Your task to perform on an android device: This YMCA Org..pdf file has to be uploaded to Google Drive, as it will make it easier for me to view it at all times and on all of my devices.
Image 0: 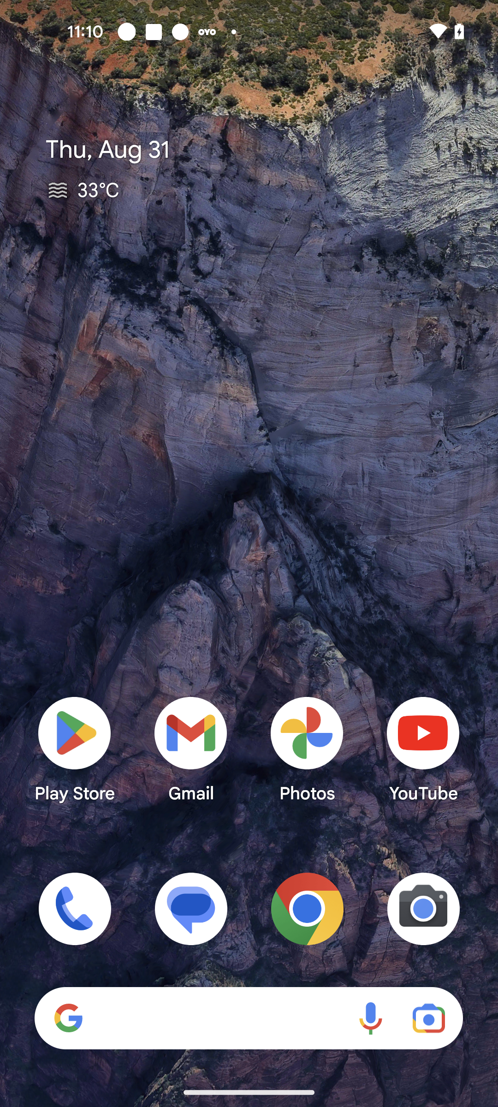
Open Google drive app
Step 0: open app "Drive"
Image 1: 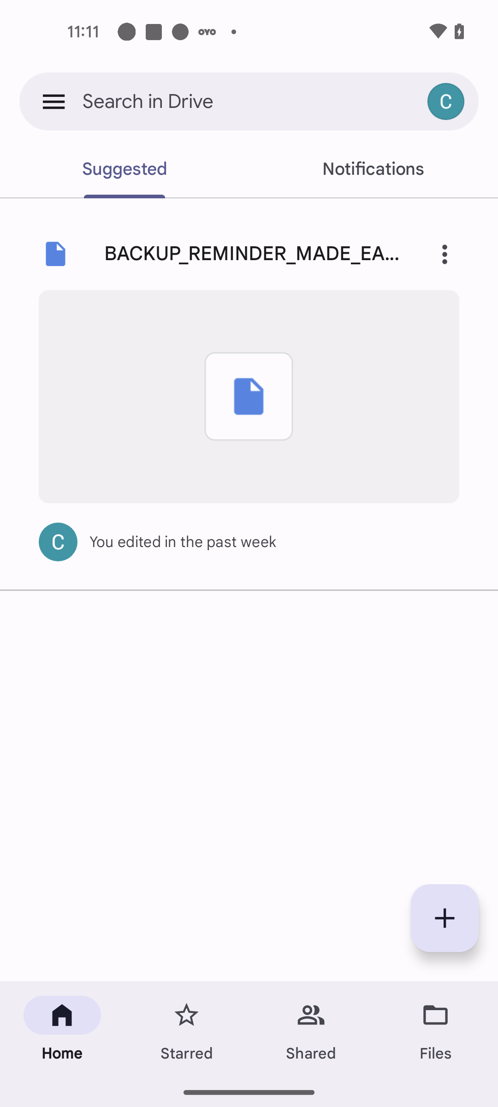
Click on the Plus+ icon
Step 1: click (445, 918)
Image 2: 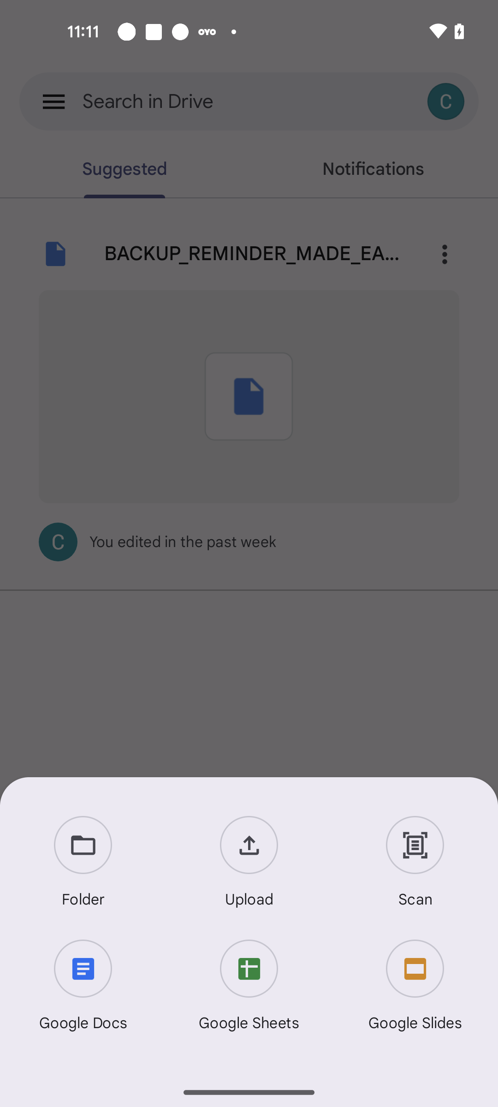
Click on the Upload option
Step 2: click (249, 863)
Image 3: 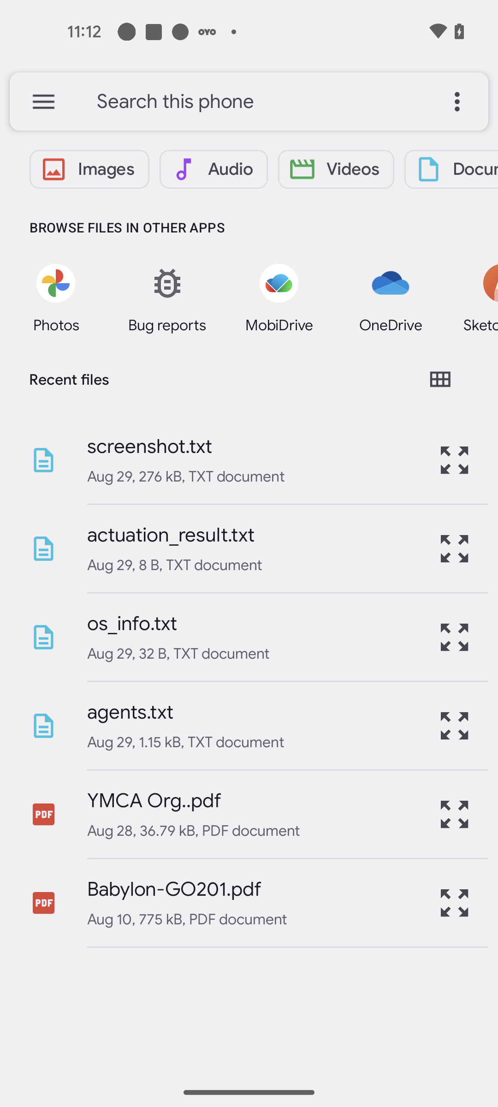
Select the YMCA Org..pdf file to upload
Step 3: click (154, 800)
Image 4: 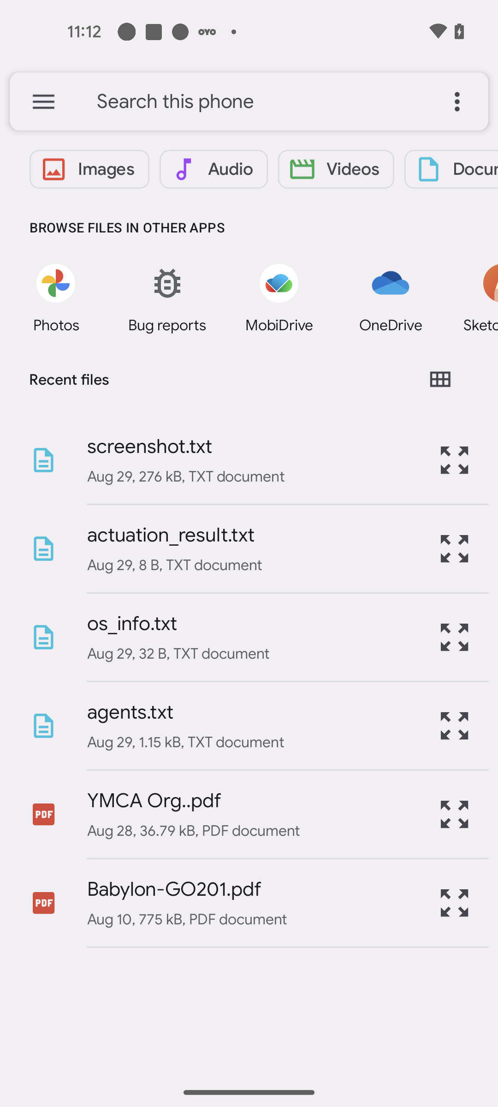
Select the YMCA Org..pdf file to upload
Step 4: click (41, 815)
Image 5: 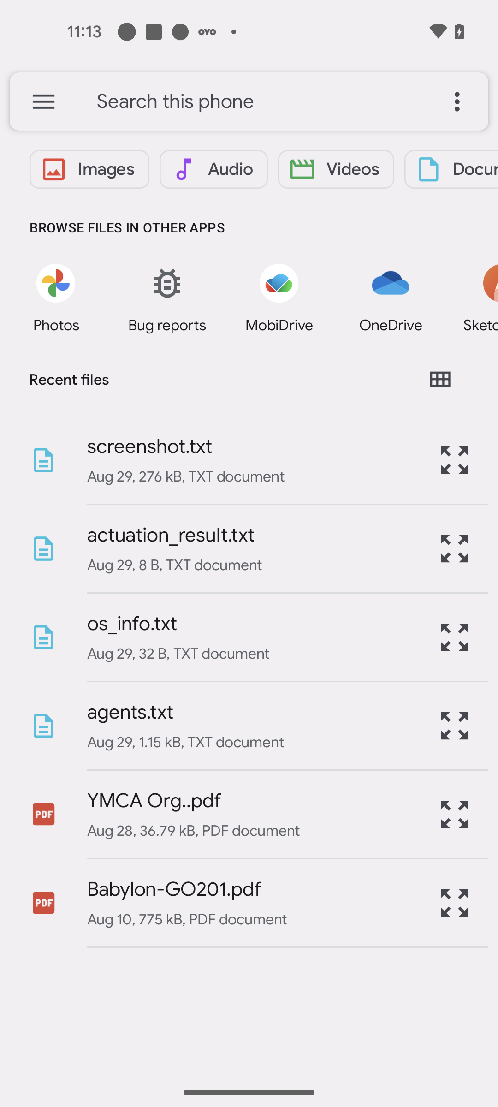
Select the YMCA Org..pdf file to upload
Step 5: wait
Image 6: 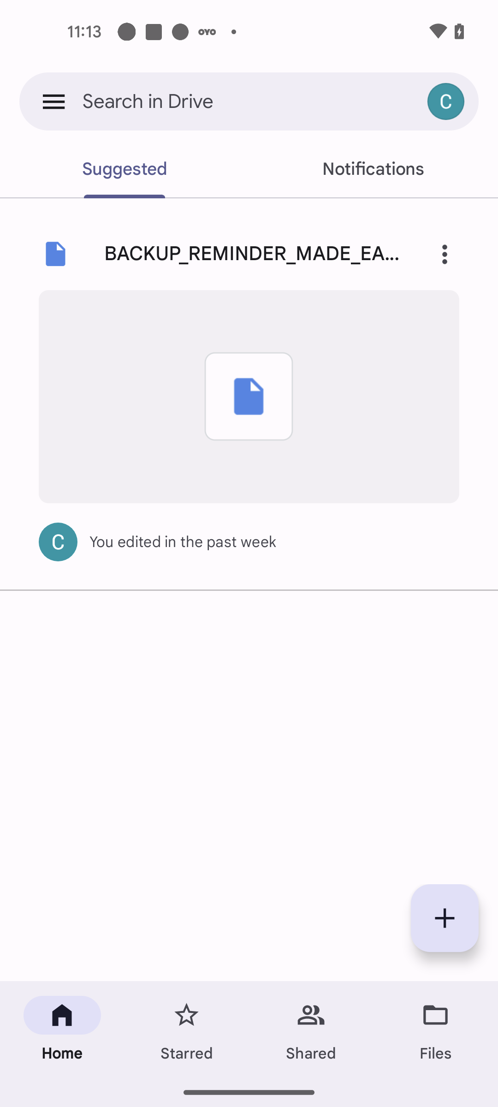
Go to the Files tab
Step 6: click (436, 1030)